Your task to perform on an android device: Compare the price of Lebowski Leatherette One Seater Manual Recliner in the Urban Ladder app.
Image 0: 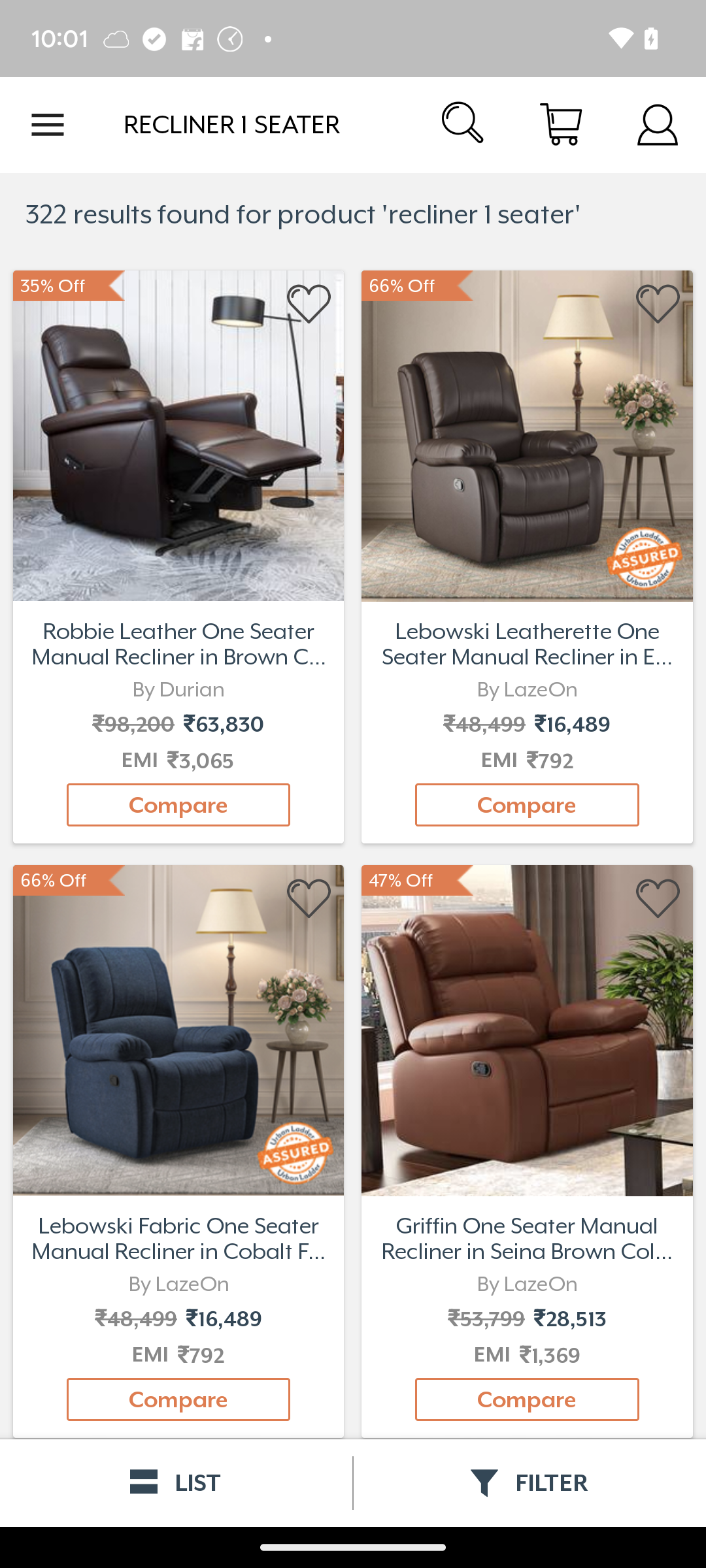
Click on the Lebowski Leatherette One Seater Manual Recliner.
Step 0: click (527, 805)
Image 1: 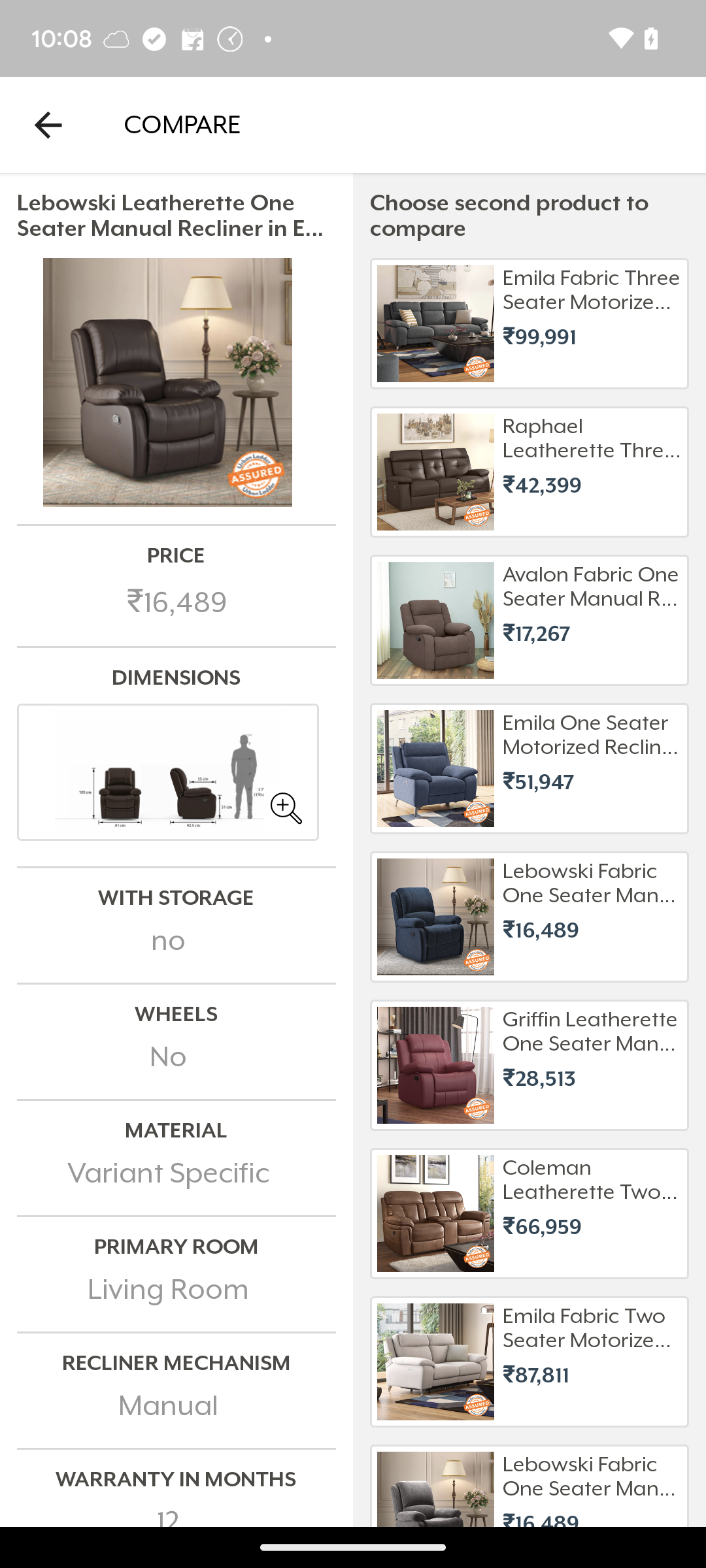
Scroll down the comparison list.
Step 1: scroll down